Your task to perform on an android device: Maria wants to meet me at my point , Share my location to maria.rossi1993@gmail.com in the Maps app
Image 0: 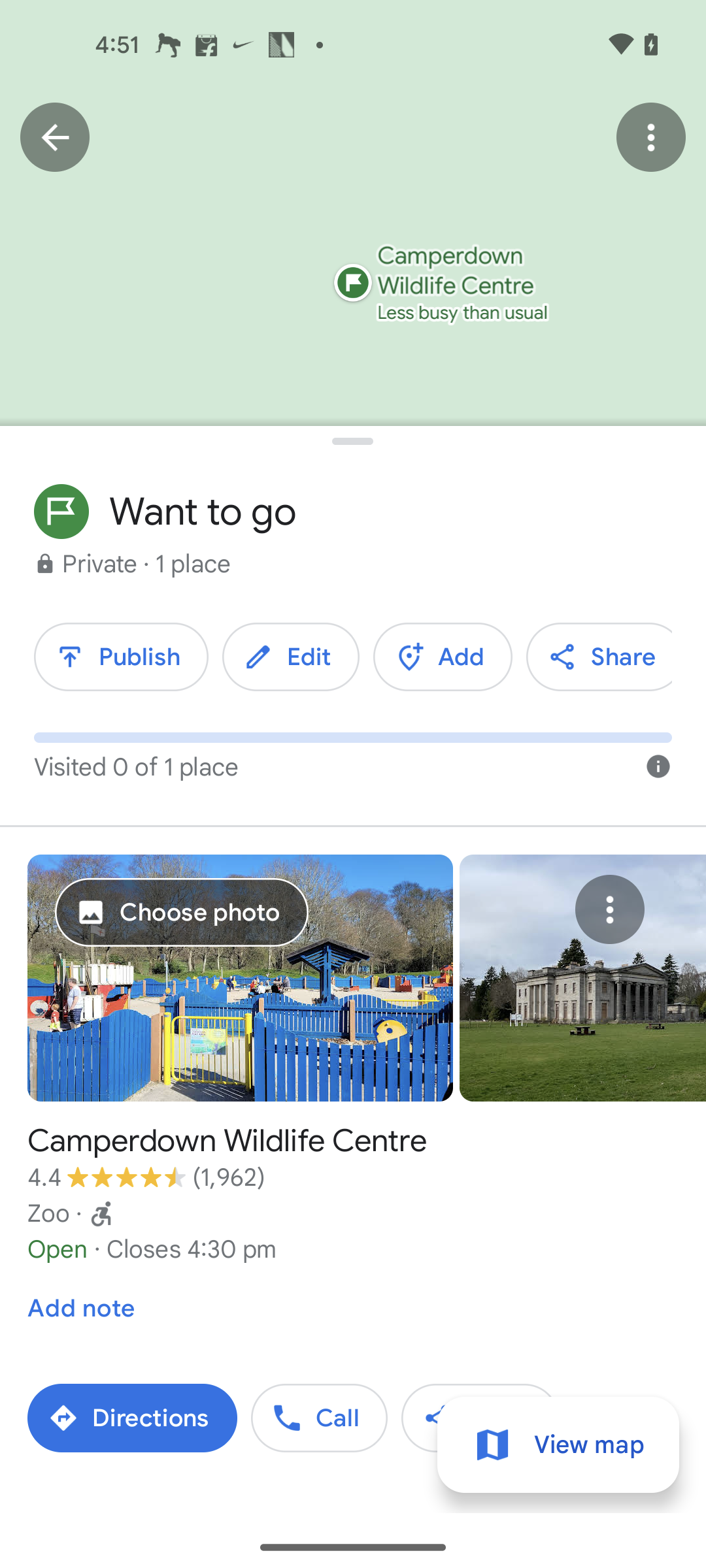
get back to the previous page of the app
Step 0: press back button
Image 2: 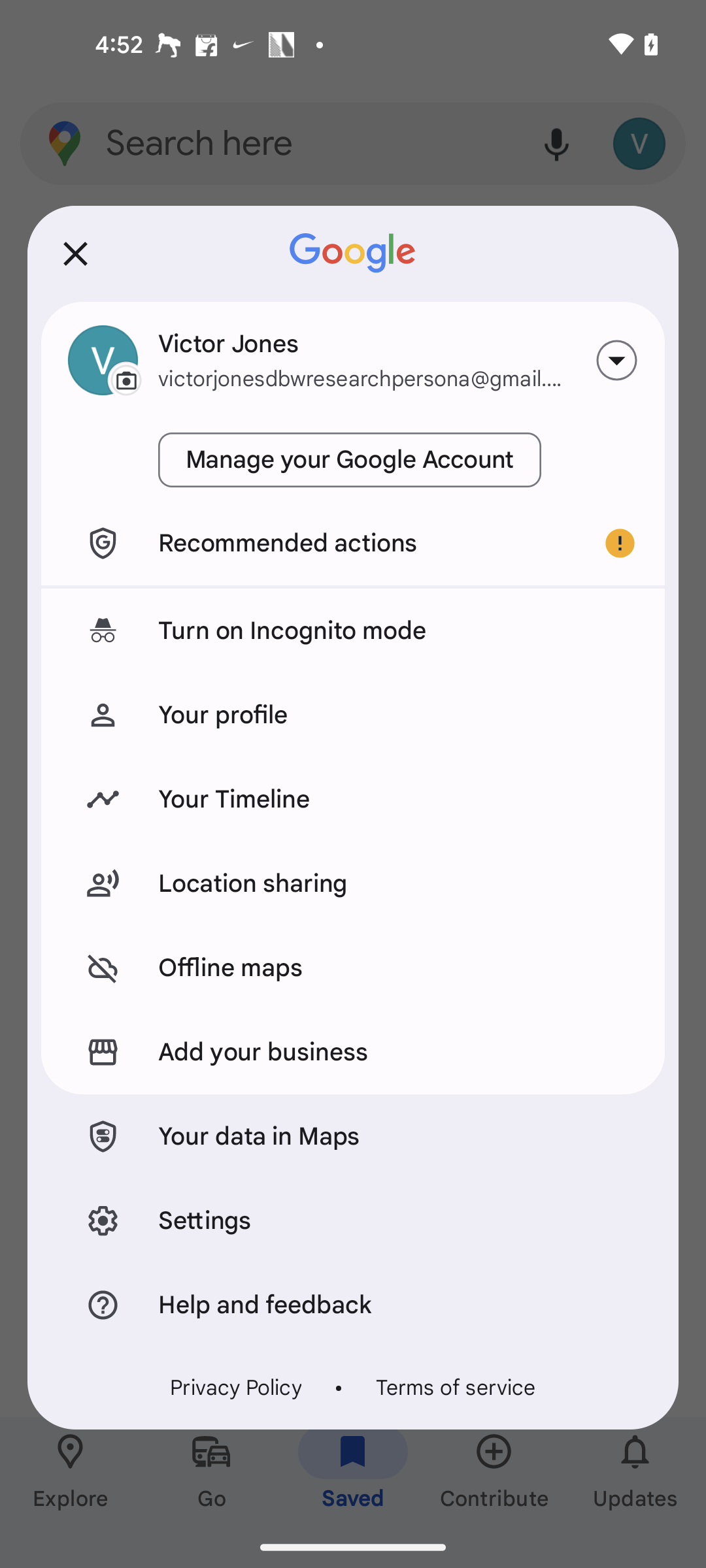
Go to the location sharing setting
Step 2: click (397, 883)
Image 3: 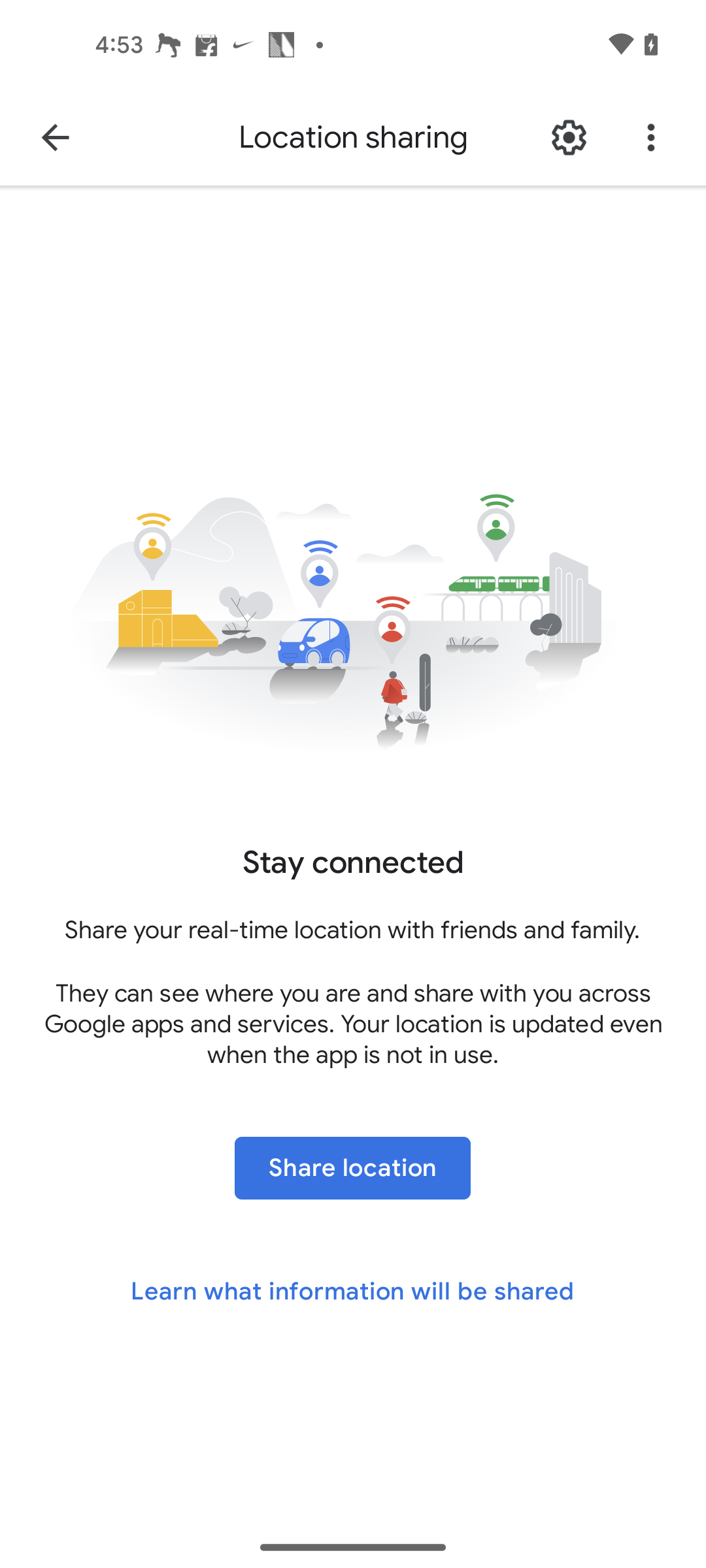
Click on the Share location button
Step 3: click (352, 1168)
Image 4: 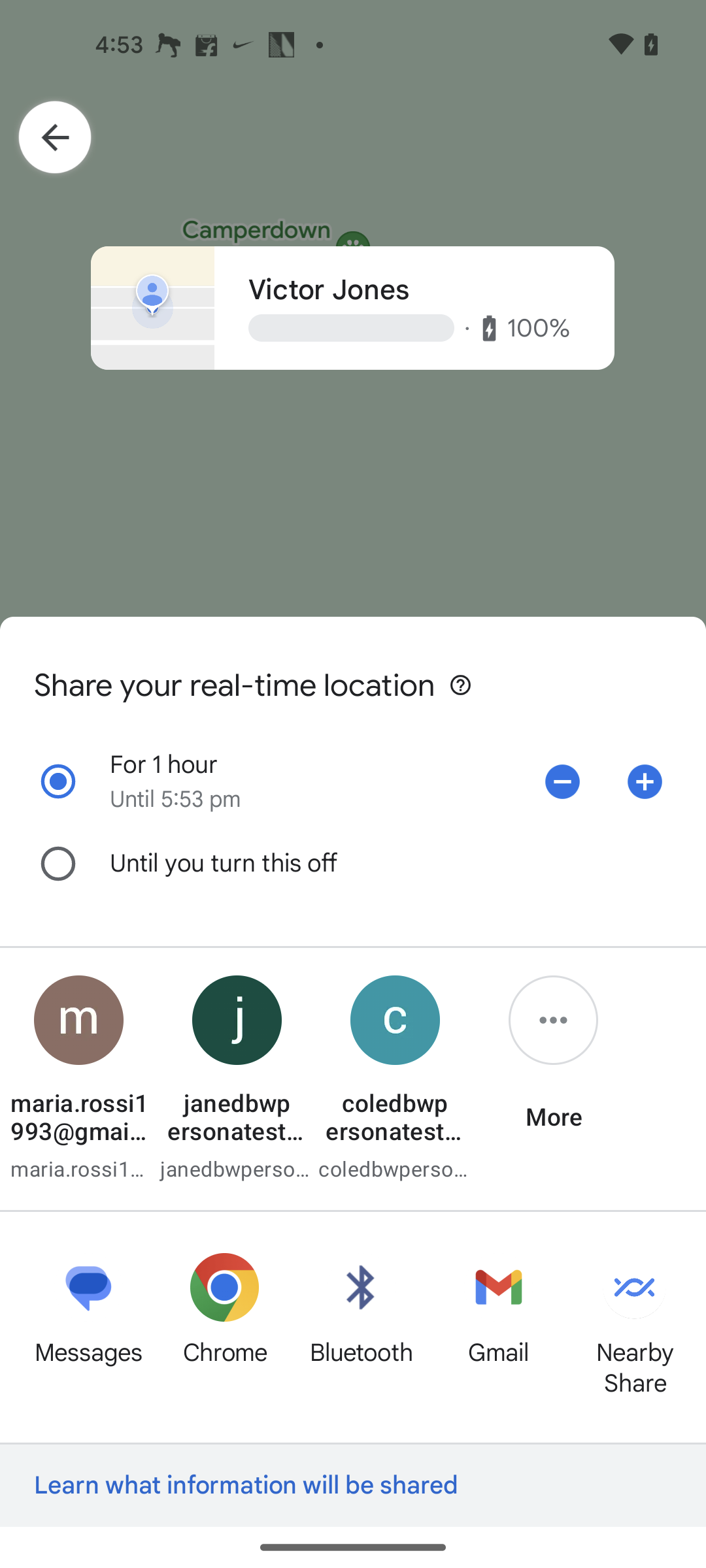
Select Gmail for sharing the location
Step 4: click (514, 1298)
Image 5: 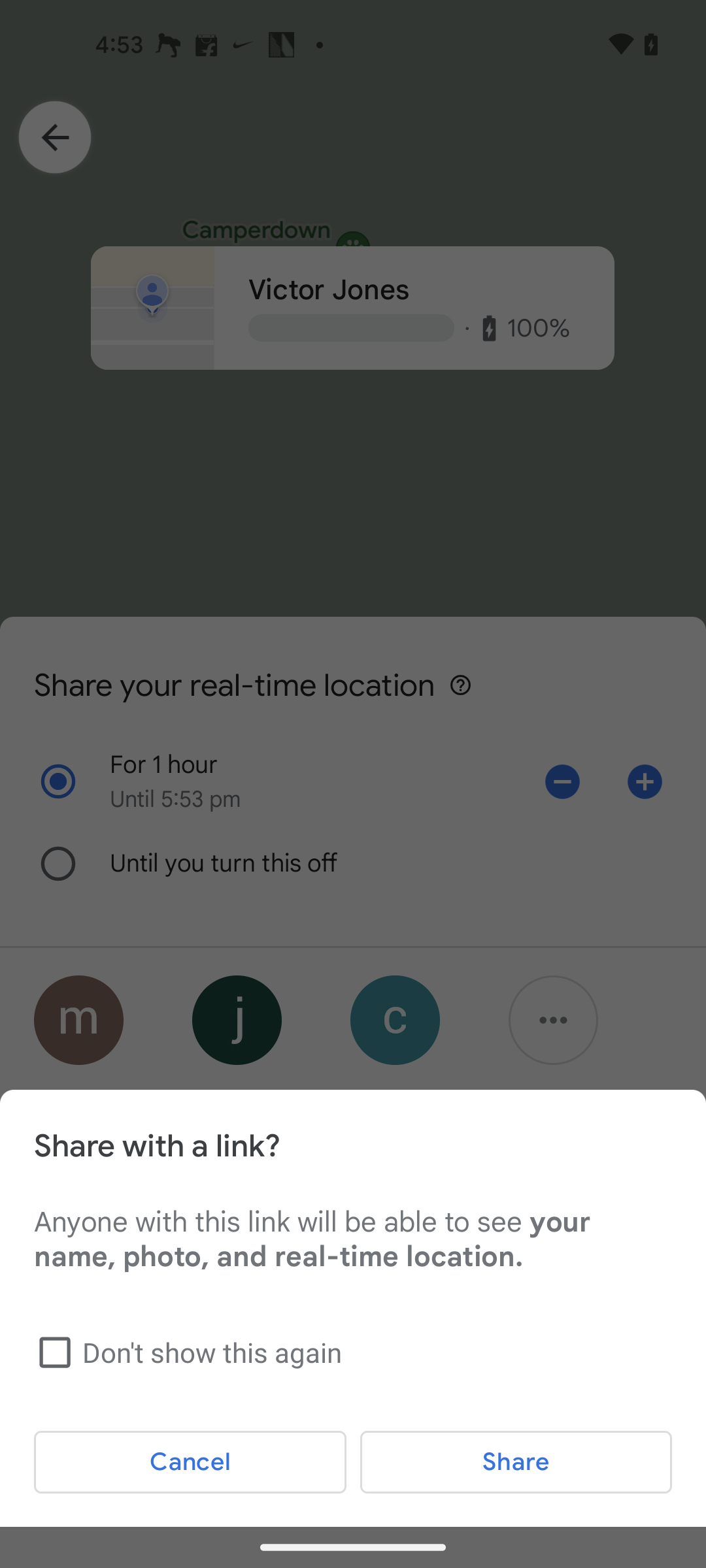
Click on the Share button in the pop up
Step 5: click (516, 1462)
Image 6: 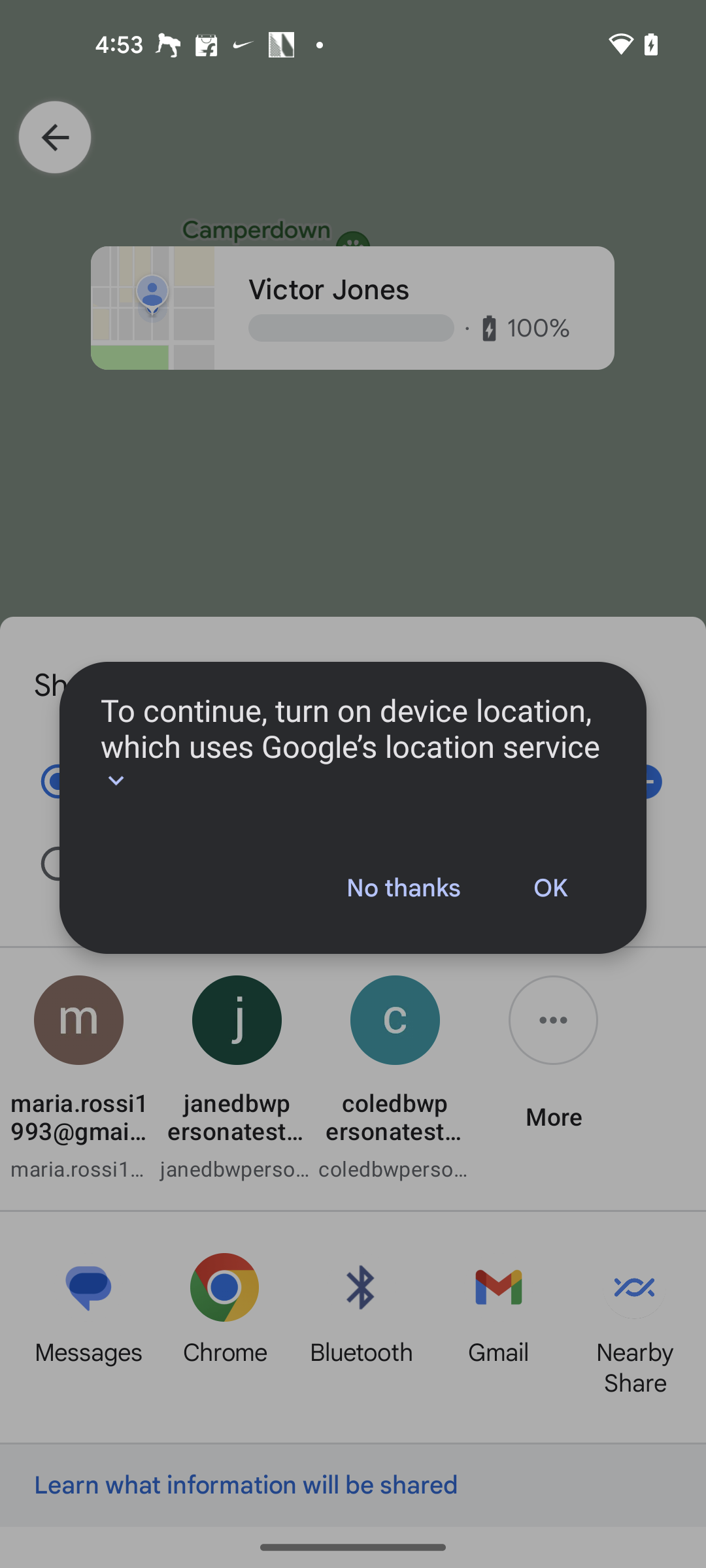
Click on the OK button in the pop up
Step 6: click (550, 888)
Image 7: 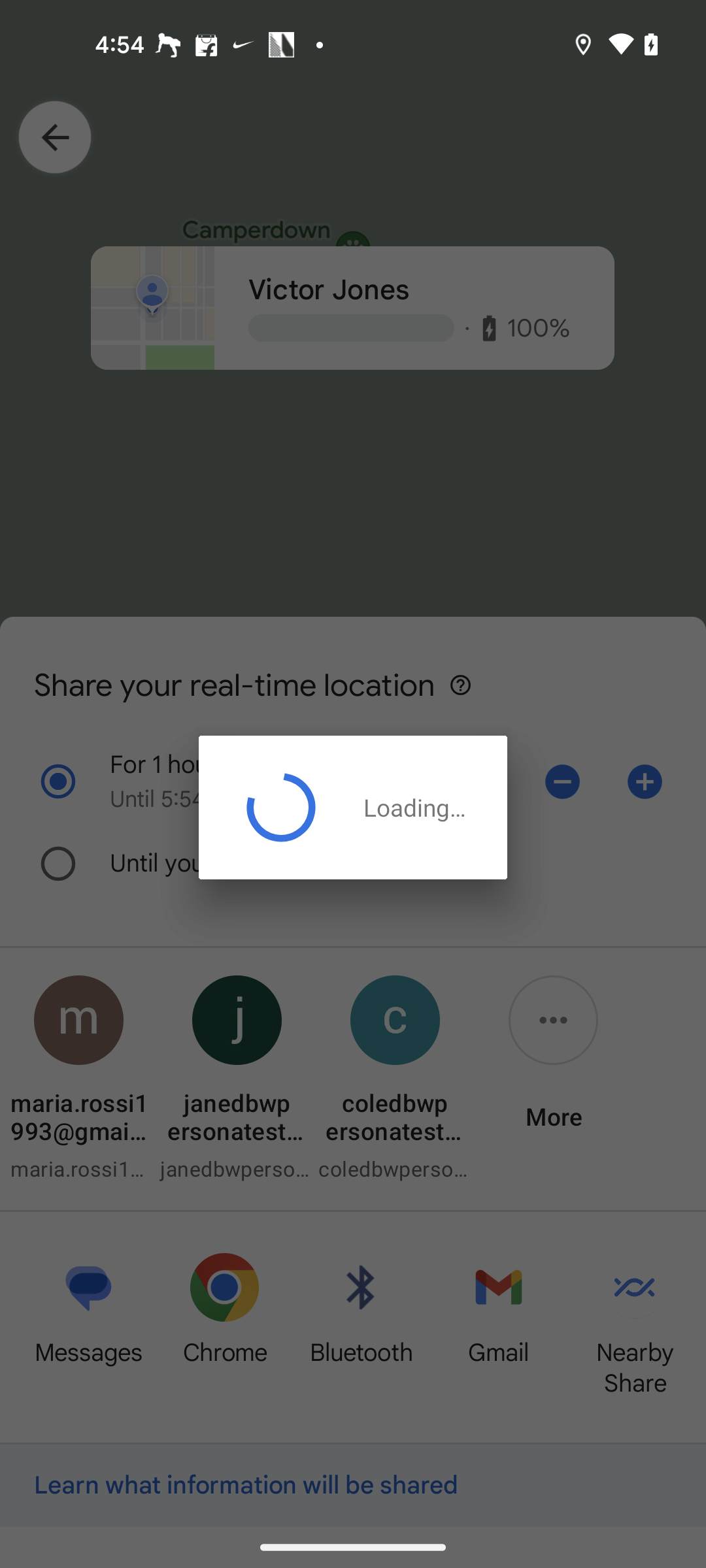
Click on the OK button in the pop up
Step 7: wait
Image 8: 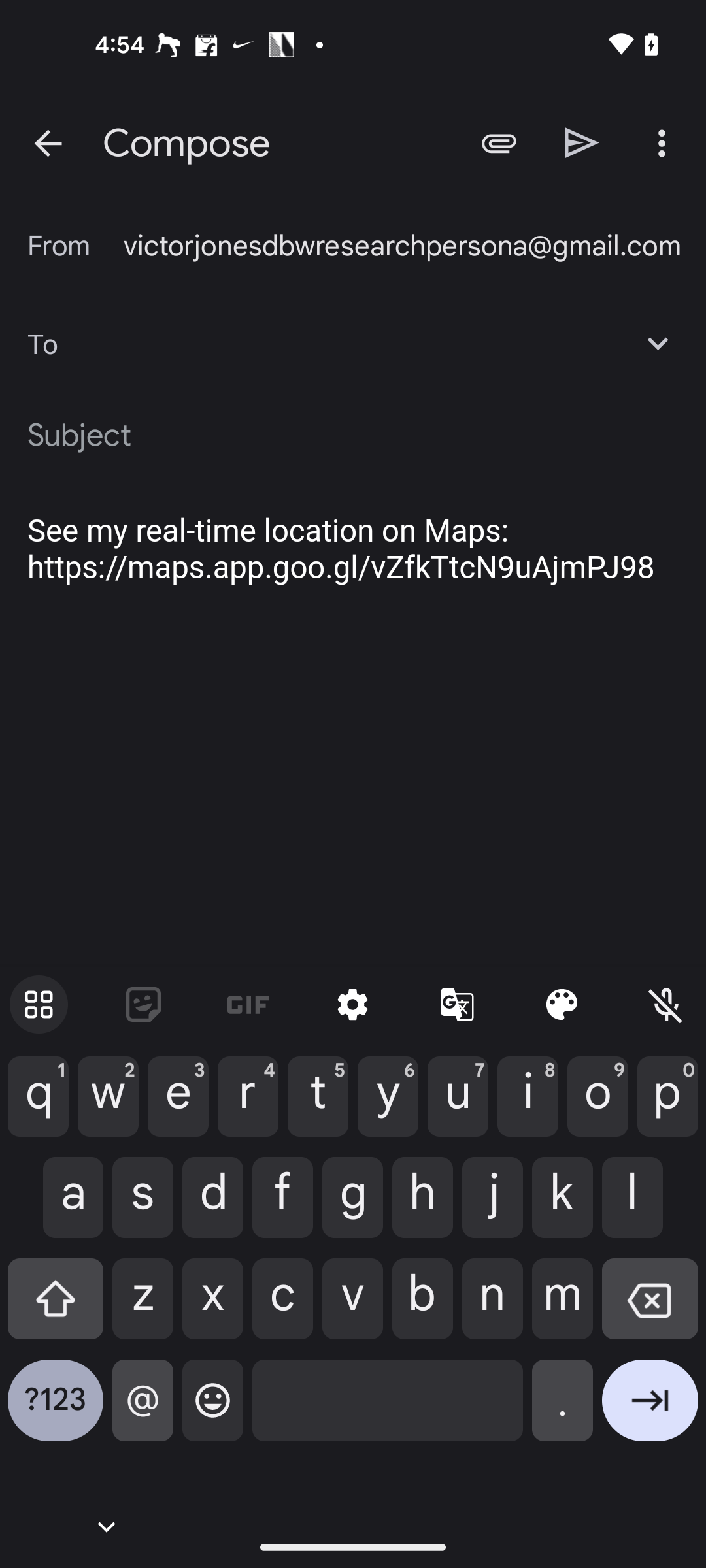
Enter the recipient mail id as maria.rossi1993@gmail.com
Step 8: type "maria.rossi1993@gmail.com"
Image 9: 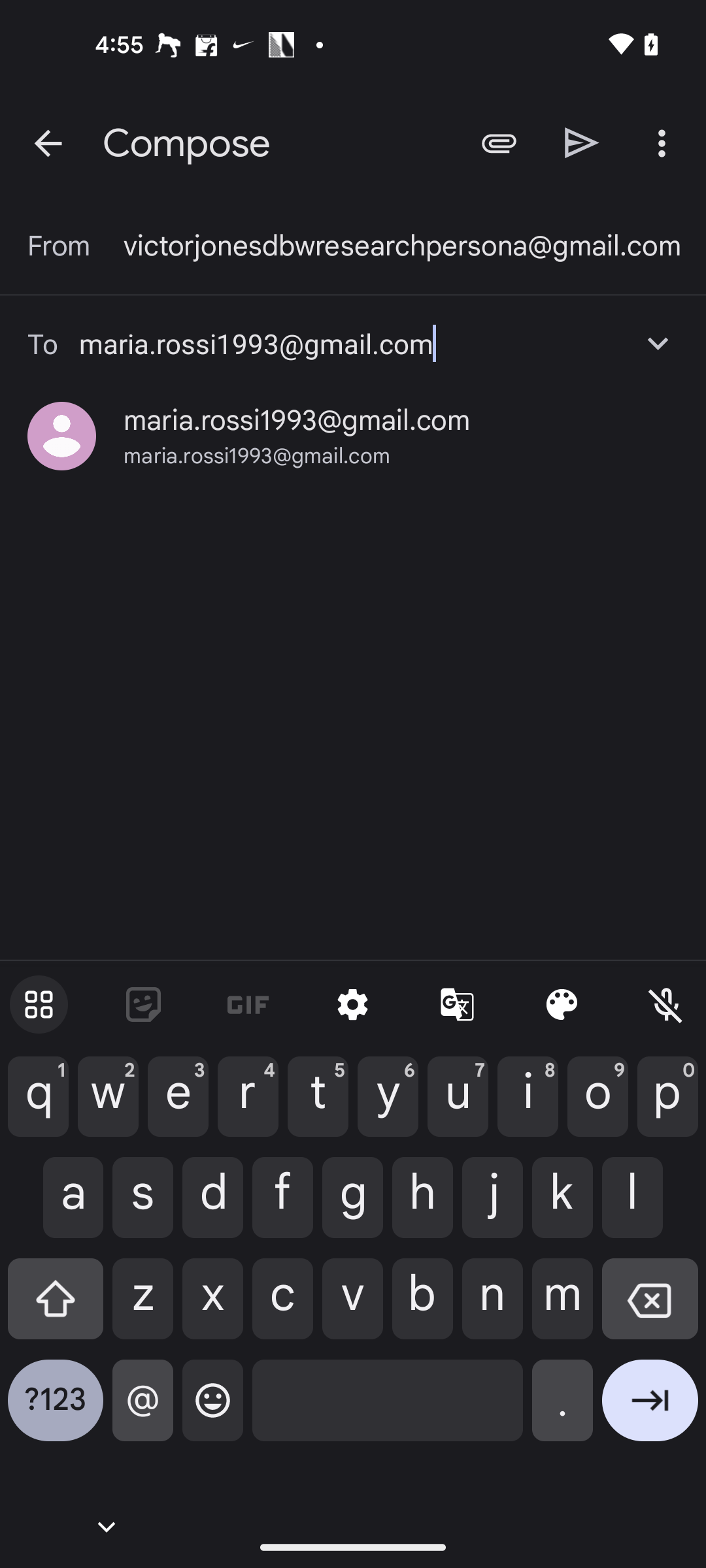
Click on the resulted mail id
Step 9: click (257, 456)
Image 10: 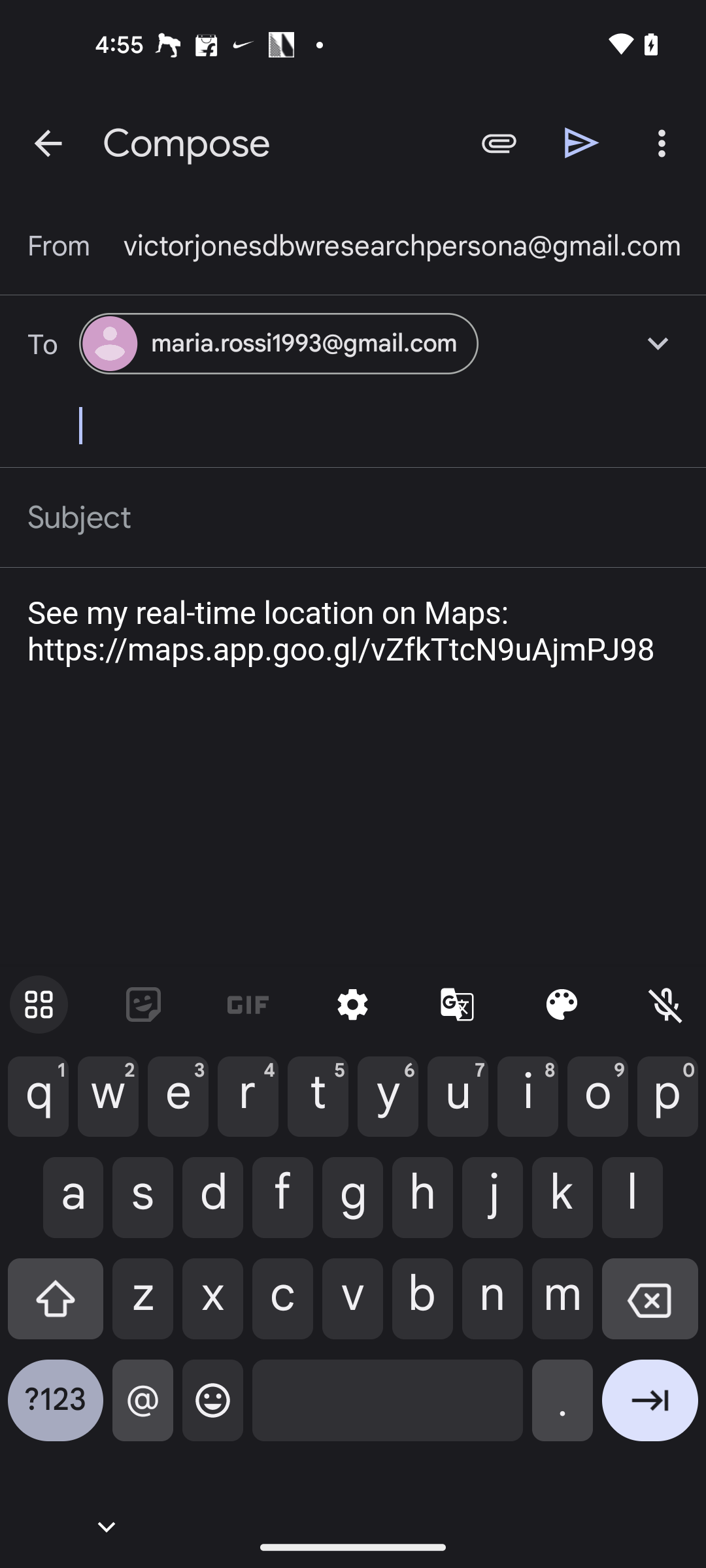
Click on the send button
Step 10: click (582, 142)